Your task to perform on an android device: I want to read reviews of the Amazon Basic 23-piece Magnetic Ratchet Wrench and Screwdriver Set 23-Pieces using the USA Online Shopping app.
Image 0: 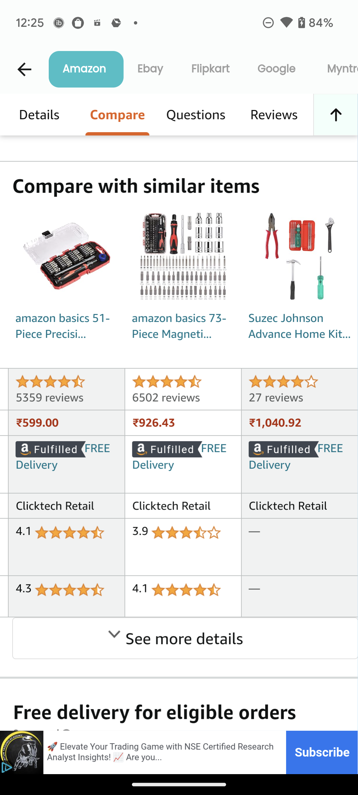
Click on the Reviews option at the top of the screen
Step 0: click (274, 116)
Image 1: 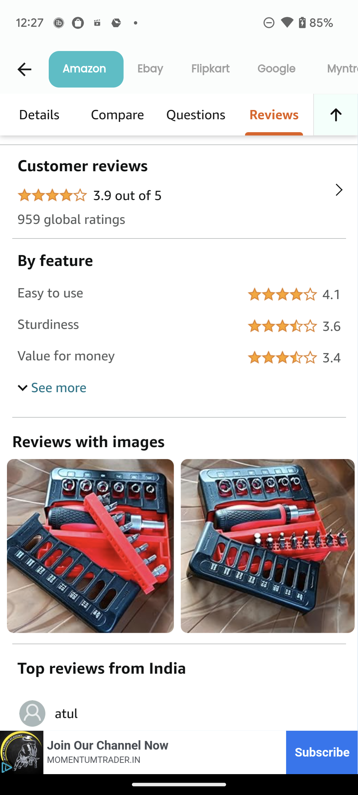
swipe up 
Step 1: scroll down
Image 2: 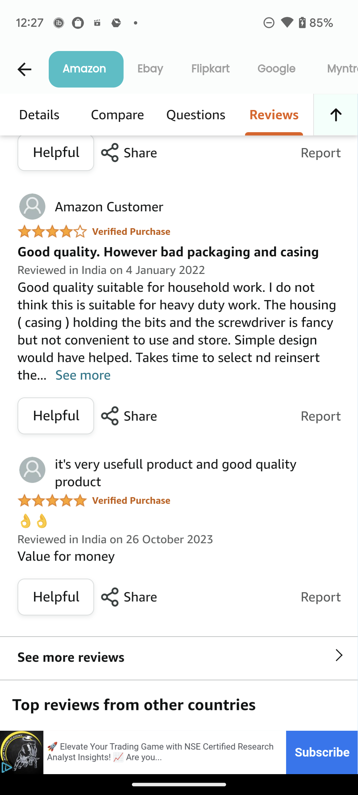
Click on See more reviews
Step 2: click (71, 657)